Your task to perform on an android device: Given that winter is here, I would like to get a woolen sweater for myself.Use the ebay app to look for a women's wool sweater.
Image 0: 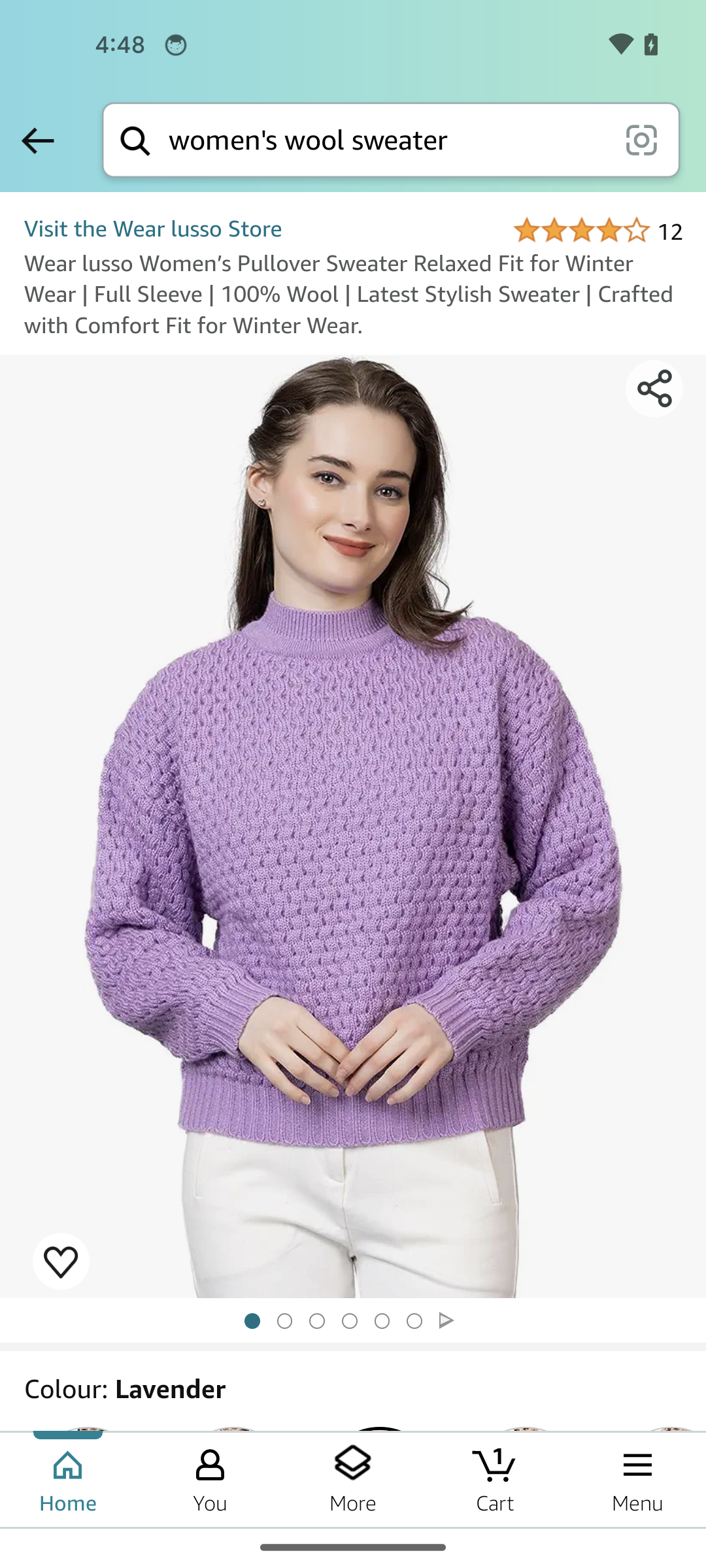
Open the eBay app
Step 0: open app "eBay"
Image 1: 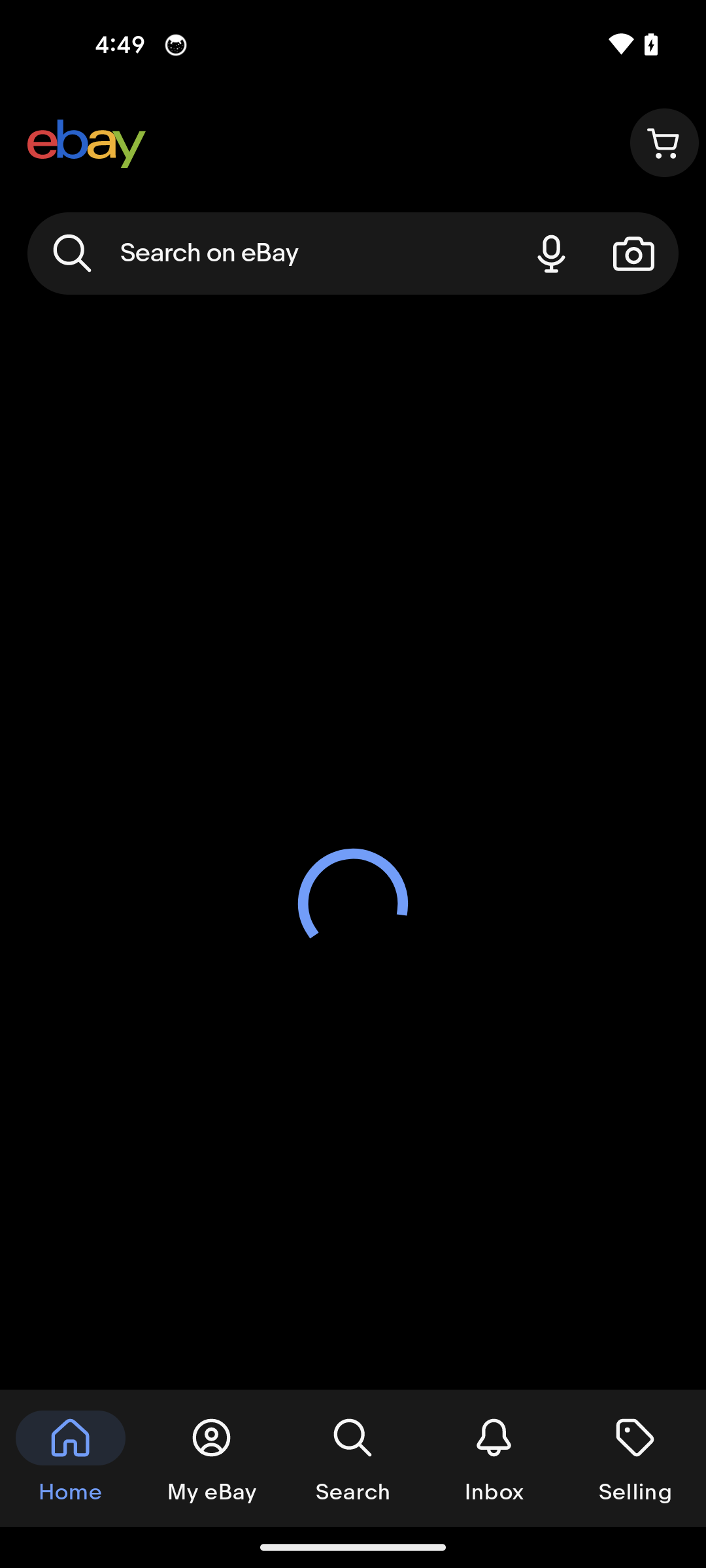
Tap on the search bar at the top of the screen
Step 1: click (270, 253)
Image 2: 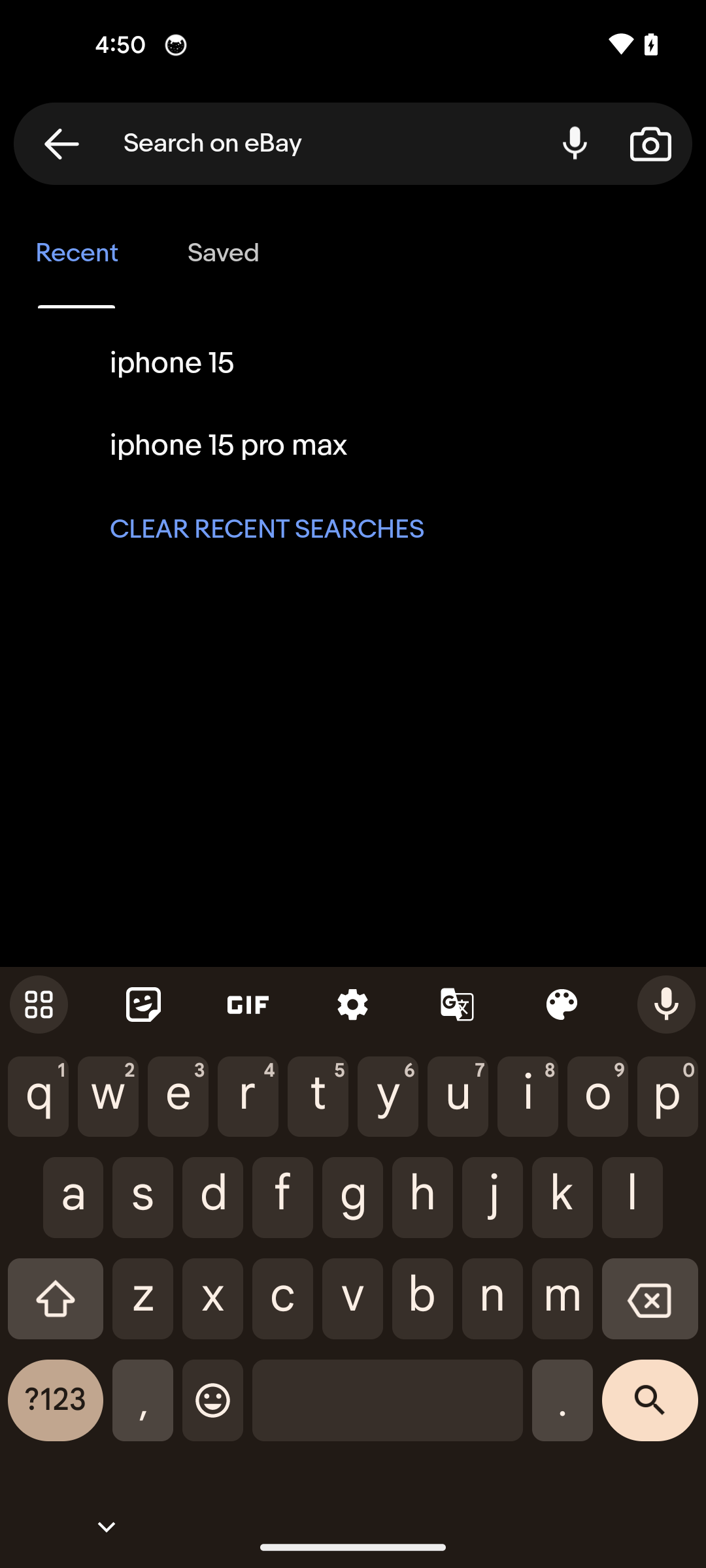
Search for a women's wool sweater
Step 2: type "women's wool sweater"
Image 3: 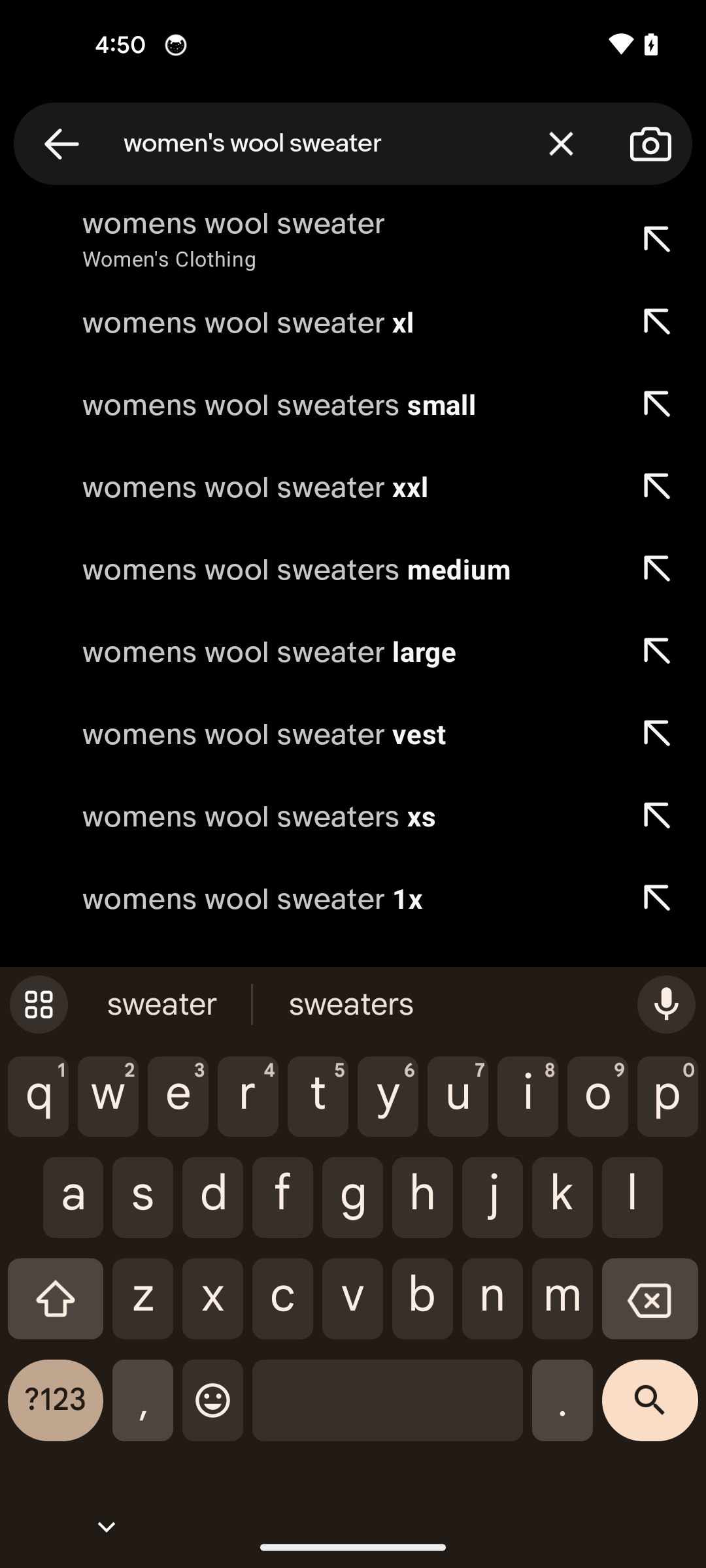
Select the first search result
Step 3: click (346, 239)
Image 4: 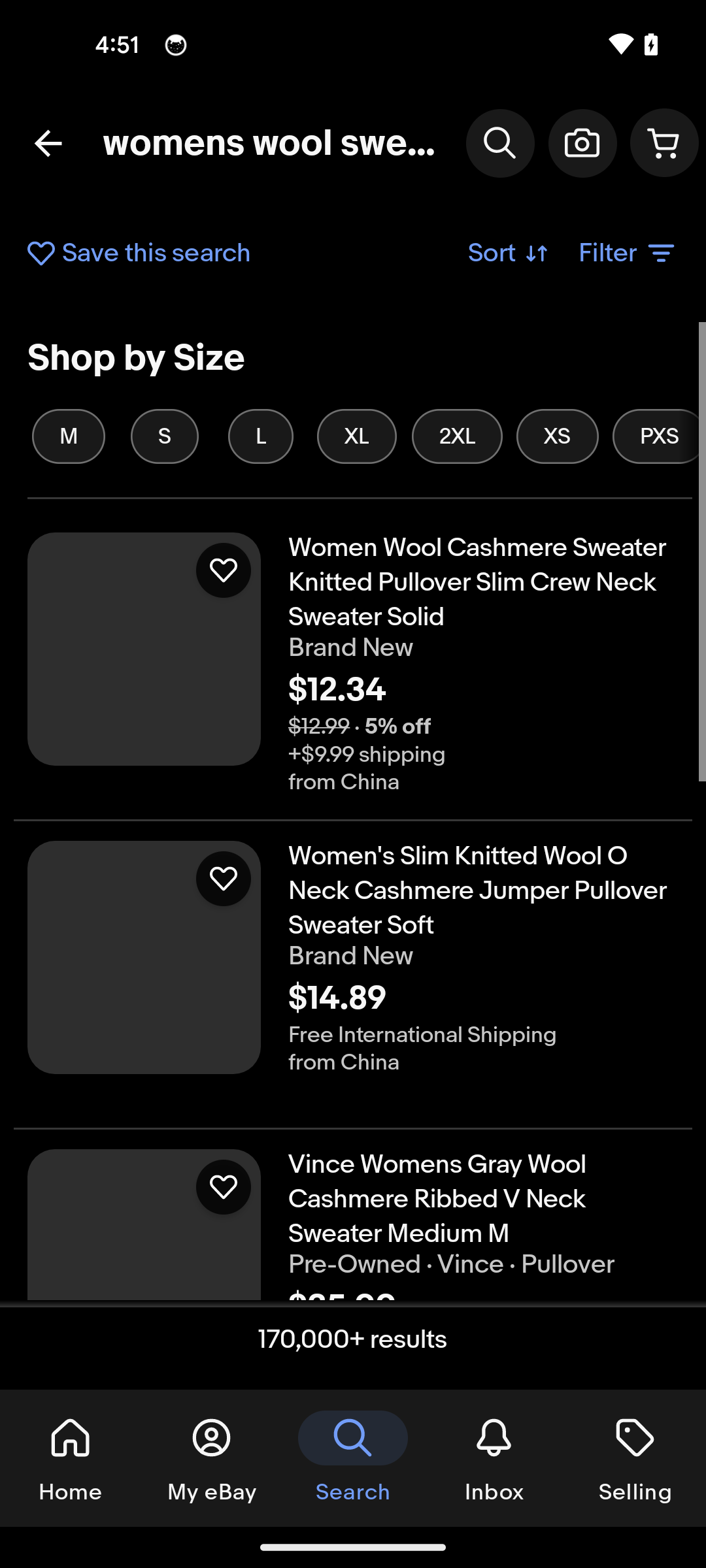
Select the first search result
Step 4: wait